Your task to perform on an android device: Unmark the natalie larson's mail as unread on the Gmail app.
Image 0: 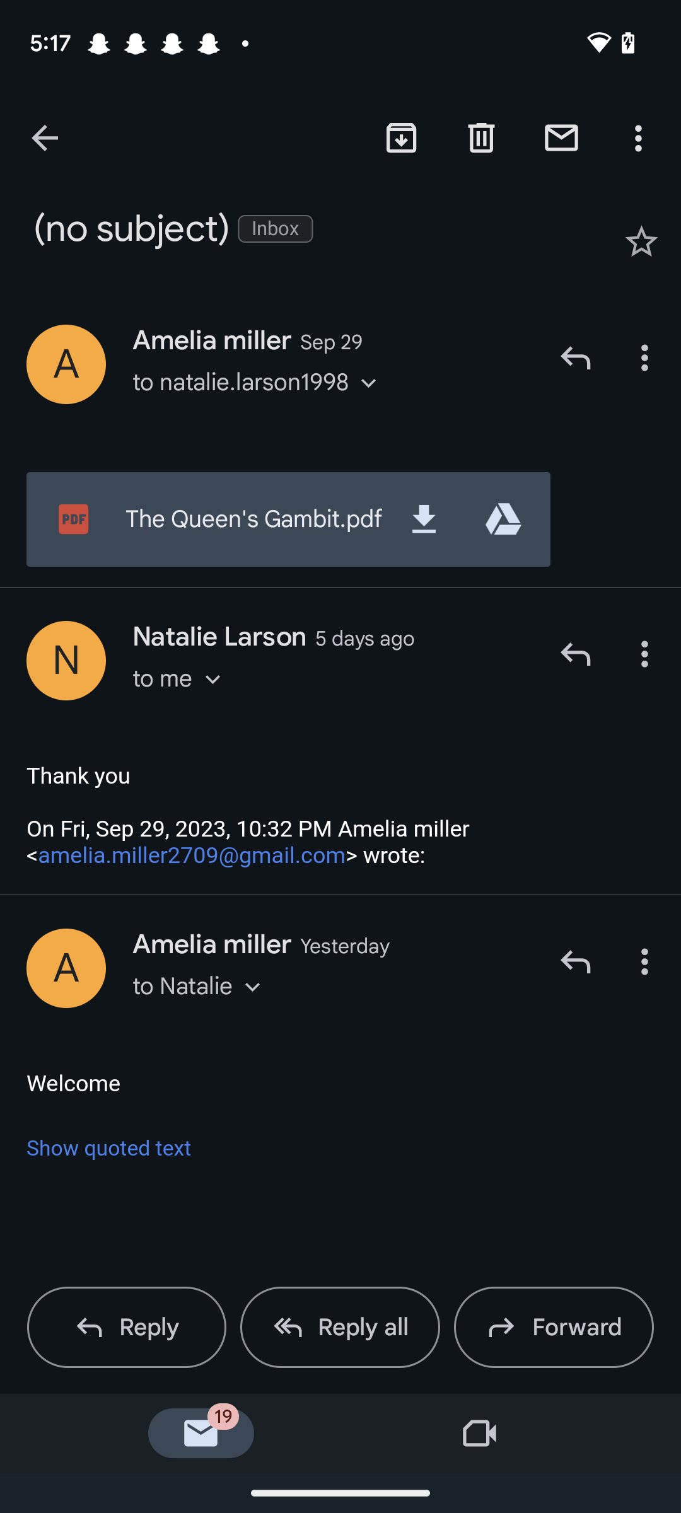
Click on the unmark icon on the left side of the three dots in the top right corner of the screen.
Step 0: click (561, 137)